Your task to perform on an android device: I will share the event of my Peoria Marathon with my son, Evan Kramer.
Image 0: 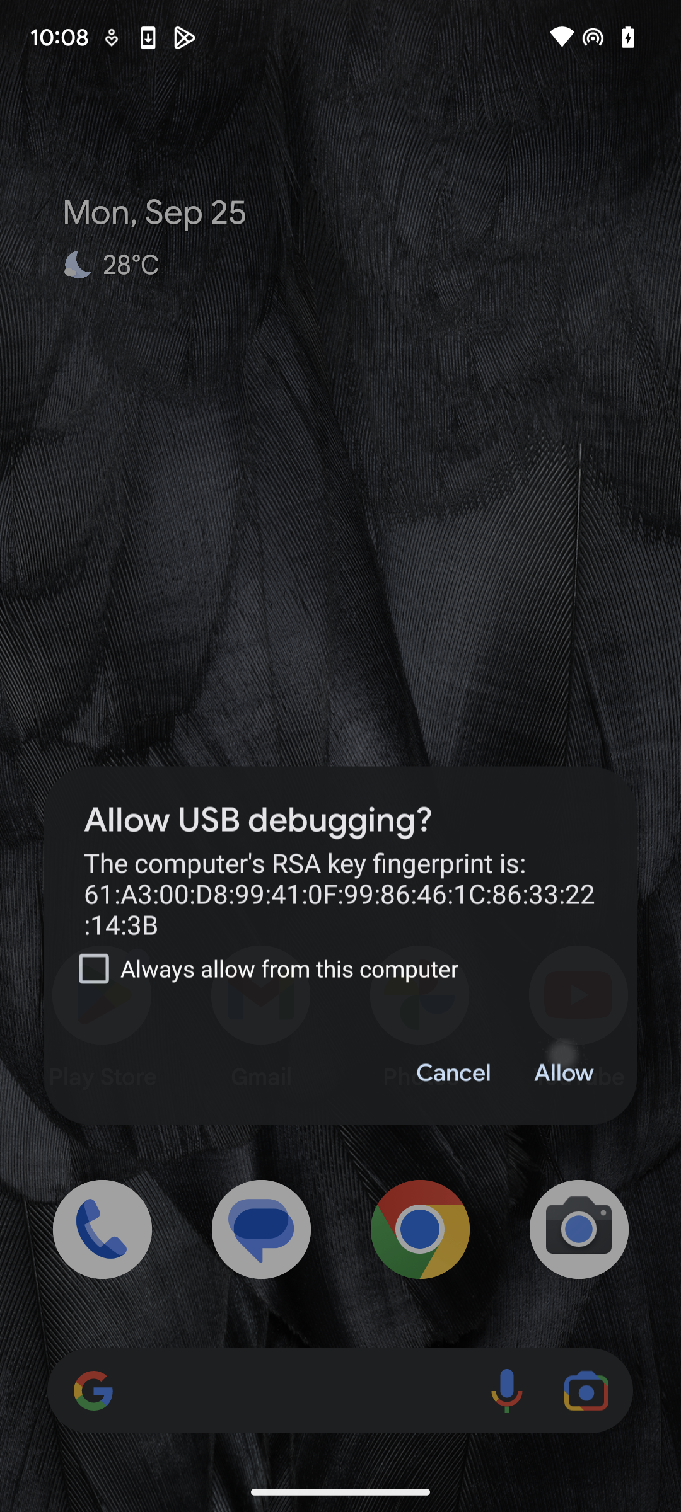
Open Calendar app
Step 0: open app "Calendar"
Image 1: 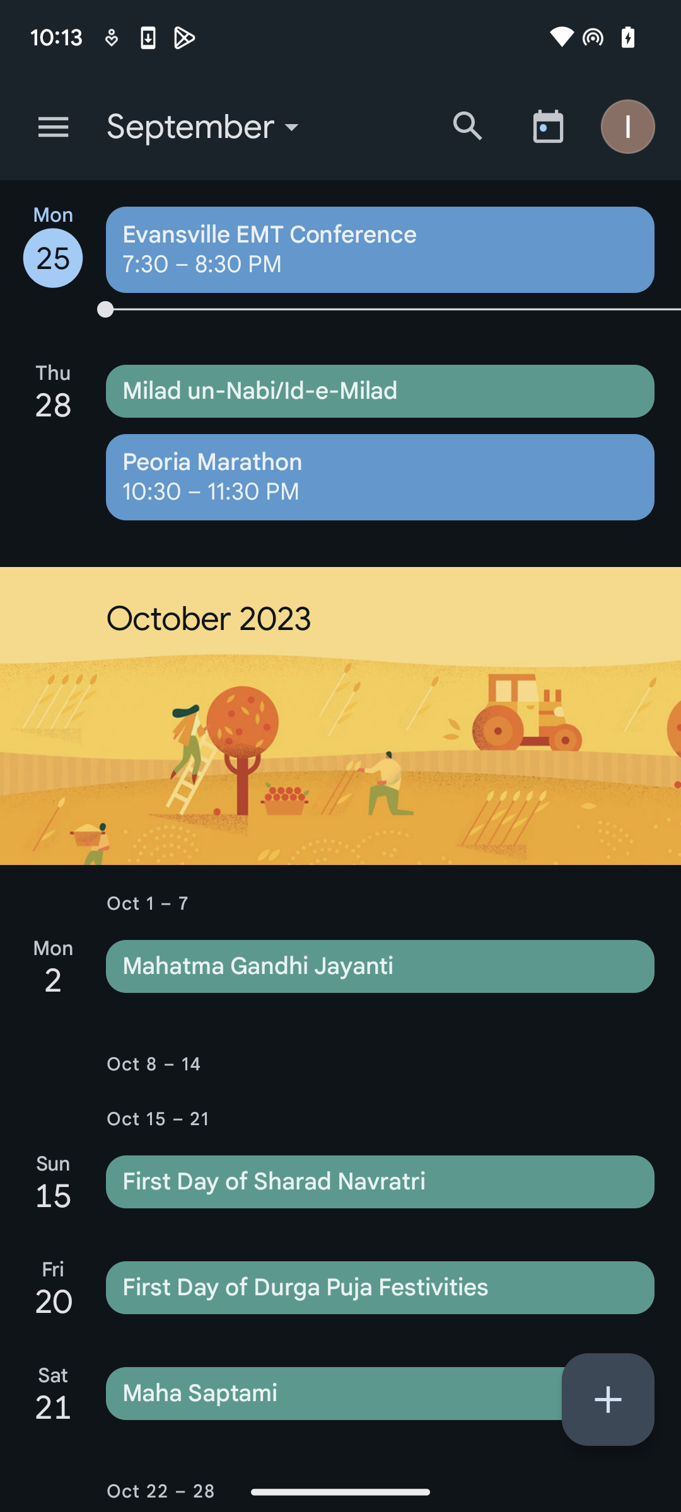
Click on the event Peoria Marathon.
Step 1: click (380, 477)
Image 2: 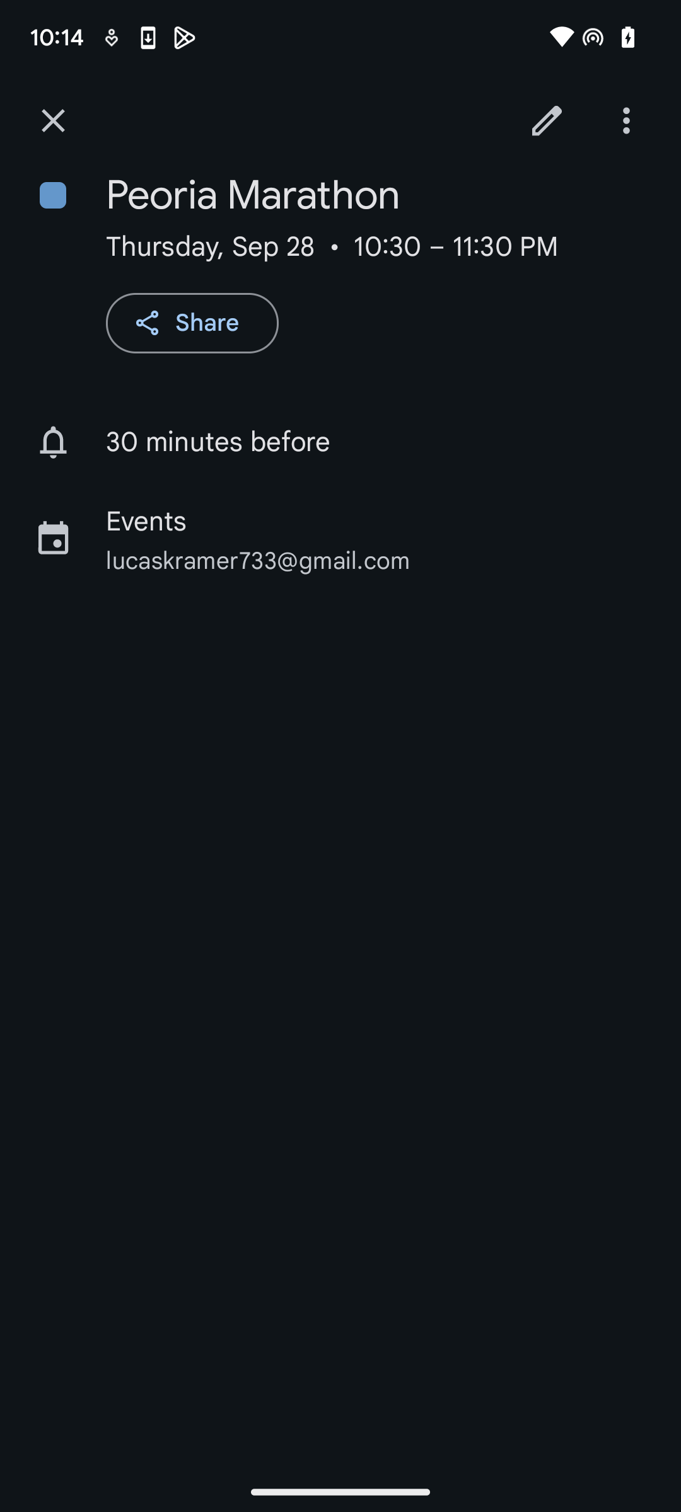
Click on the Share button.
Step 2: click (192, 323)
Image 3: 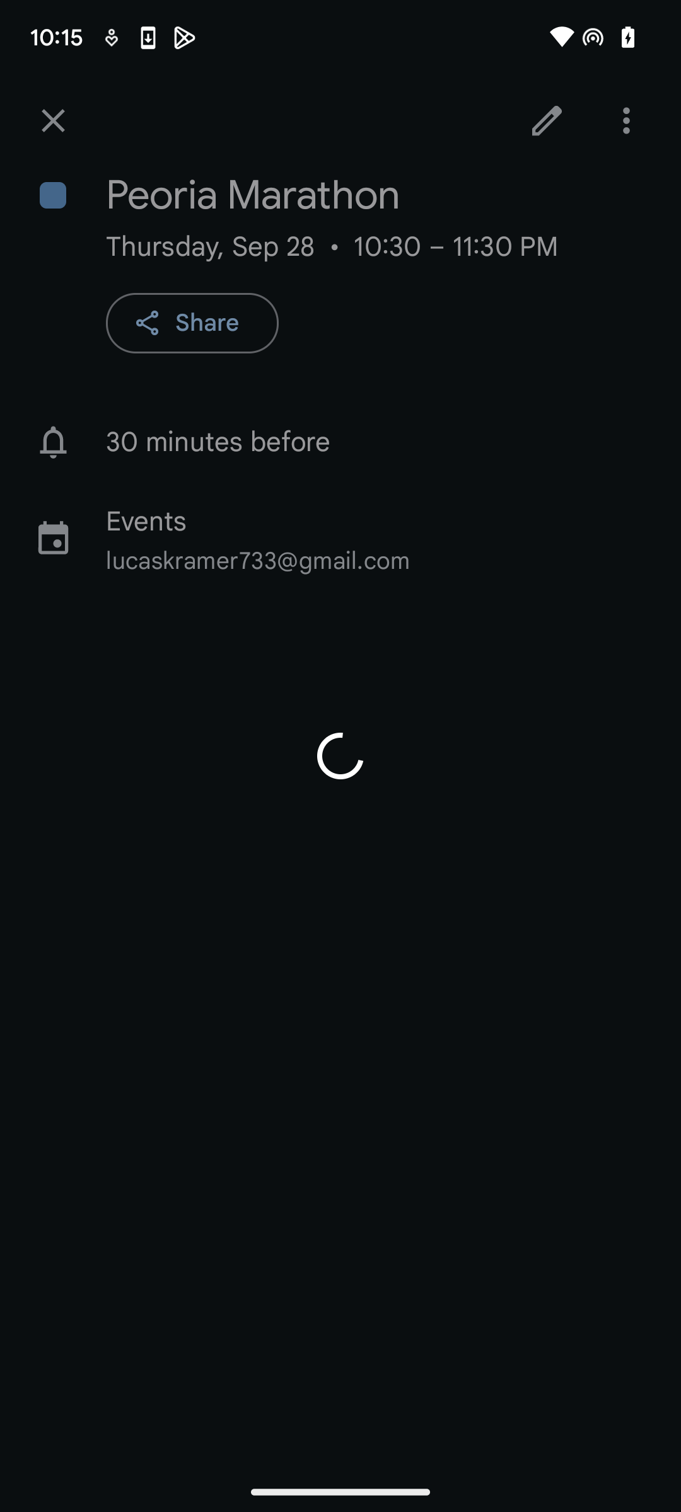
Click on the Share button.
Step 3: click (192, 323)
Image 4: 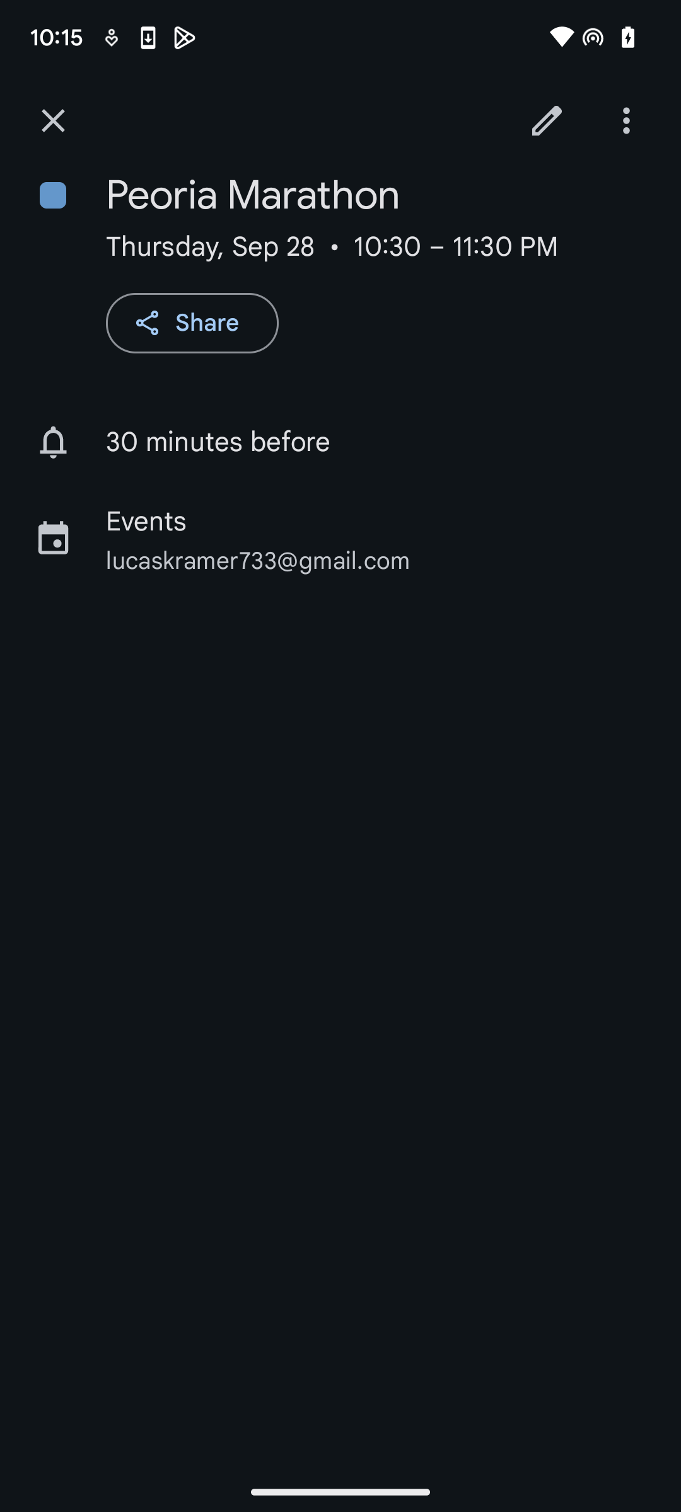
Click on the Share button.
Step 4: click (192, 323)
Image 5: 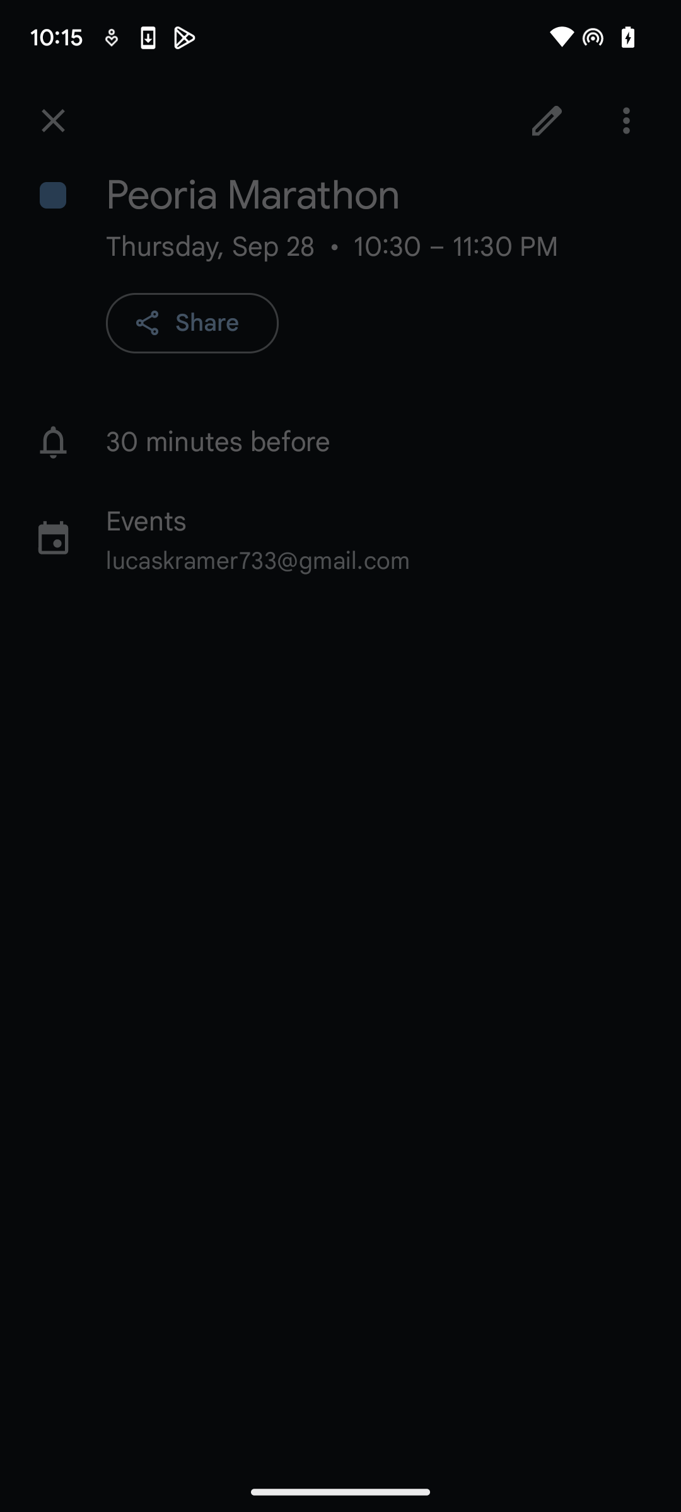
Click on the Share button.
Step 5: wait
Image 6: 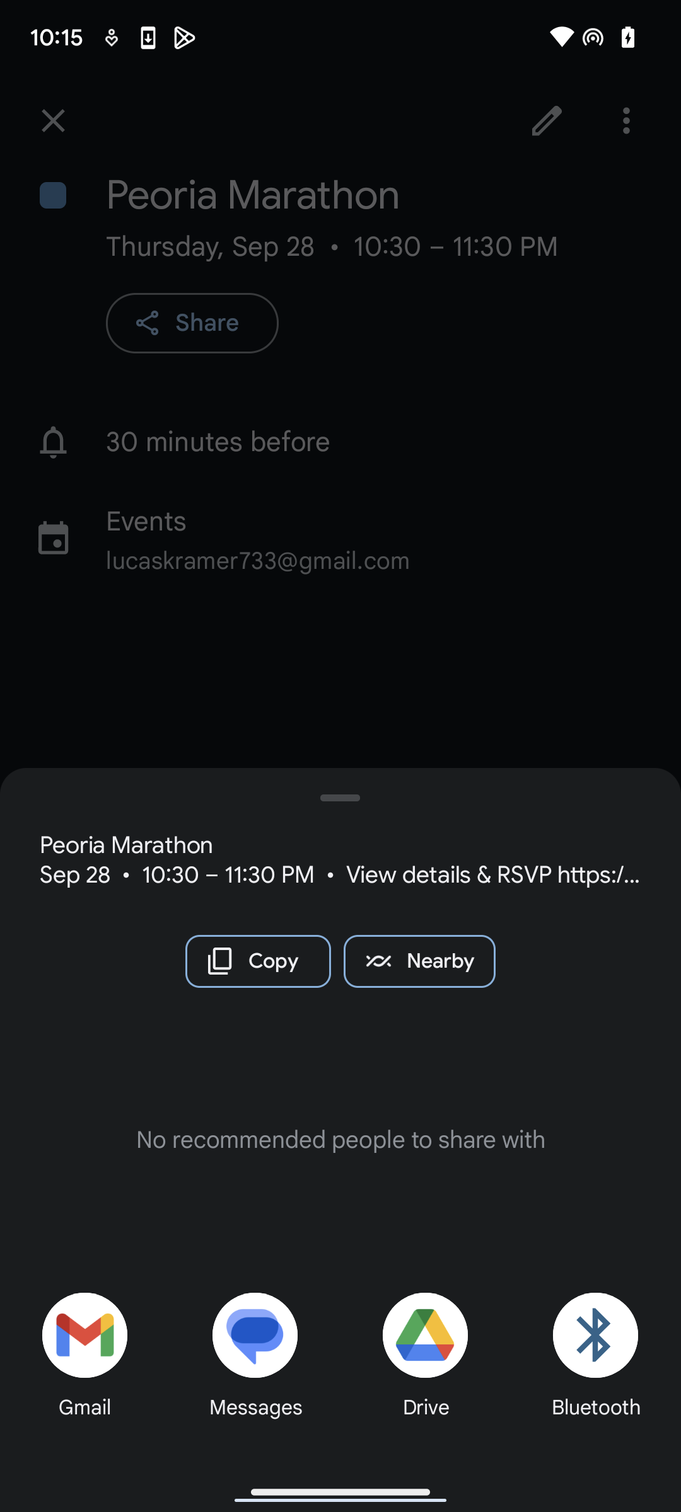
Select Gmail.
Step 6: click (78, 1340)
Image 7: 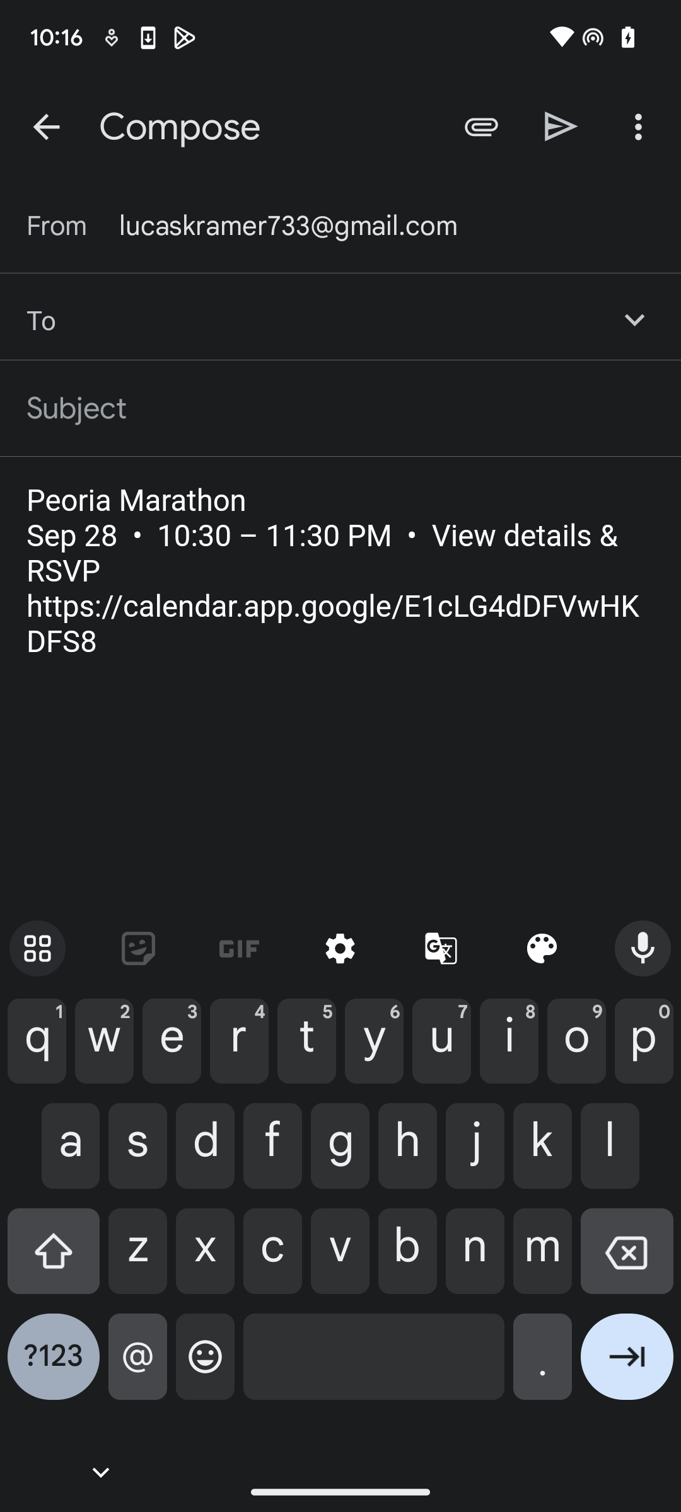
In the To box write evankramer@gmail.com
Step 7: click (339, 319)
Image 8: 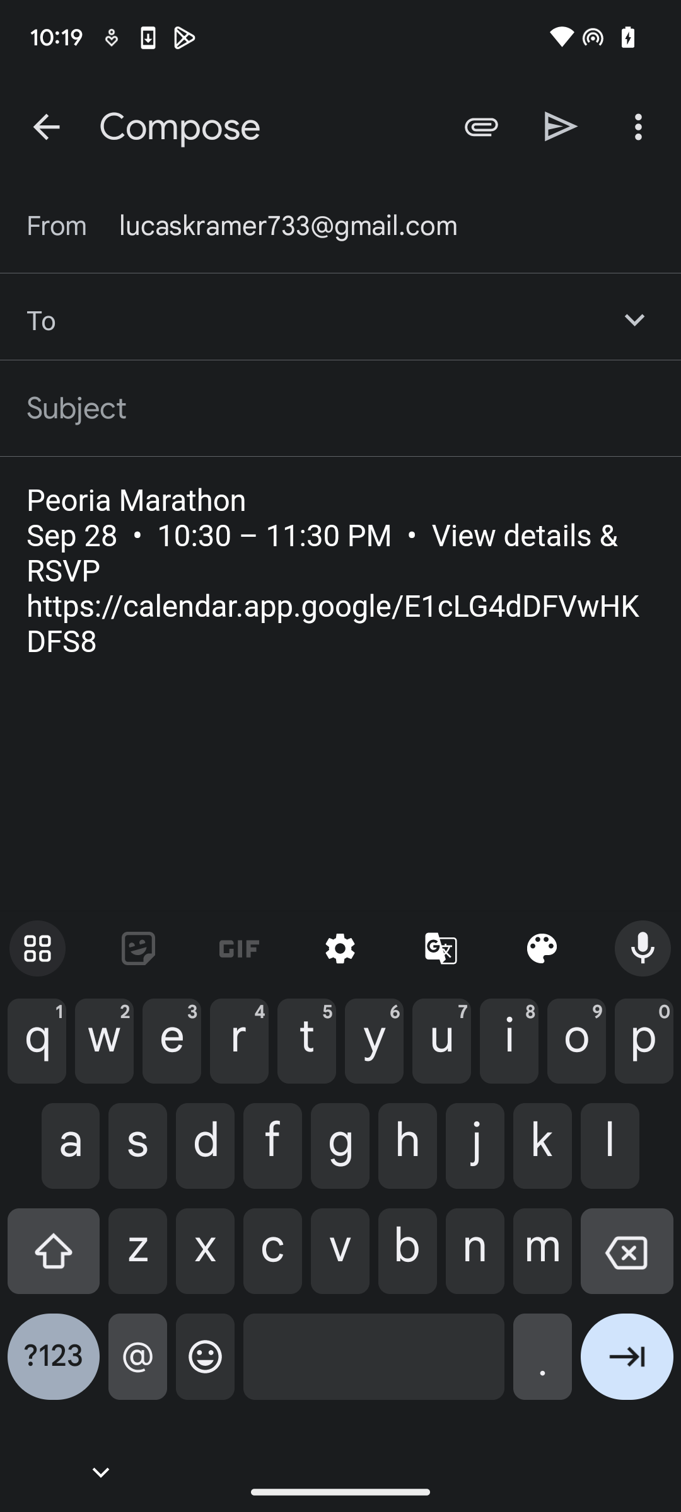
In the To box write evankramer@gmail.com
Step 8: type "evankramer@gmail.com"
Image 9: 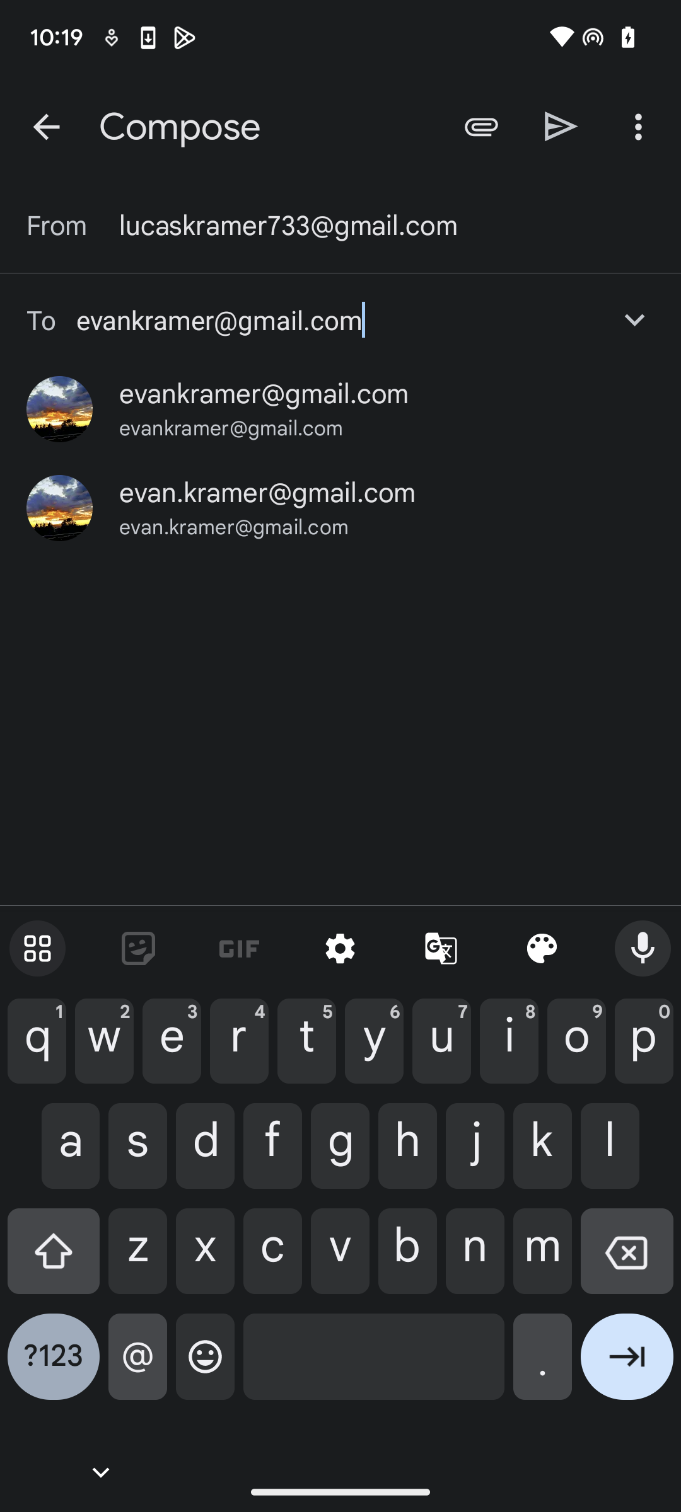
Click on the first option.
Step 9: click (264, 394)
Image 10: 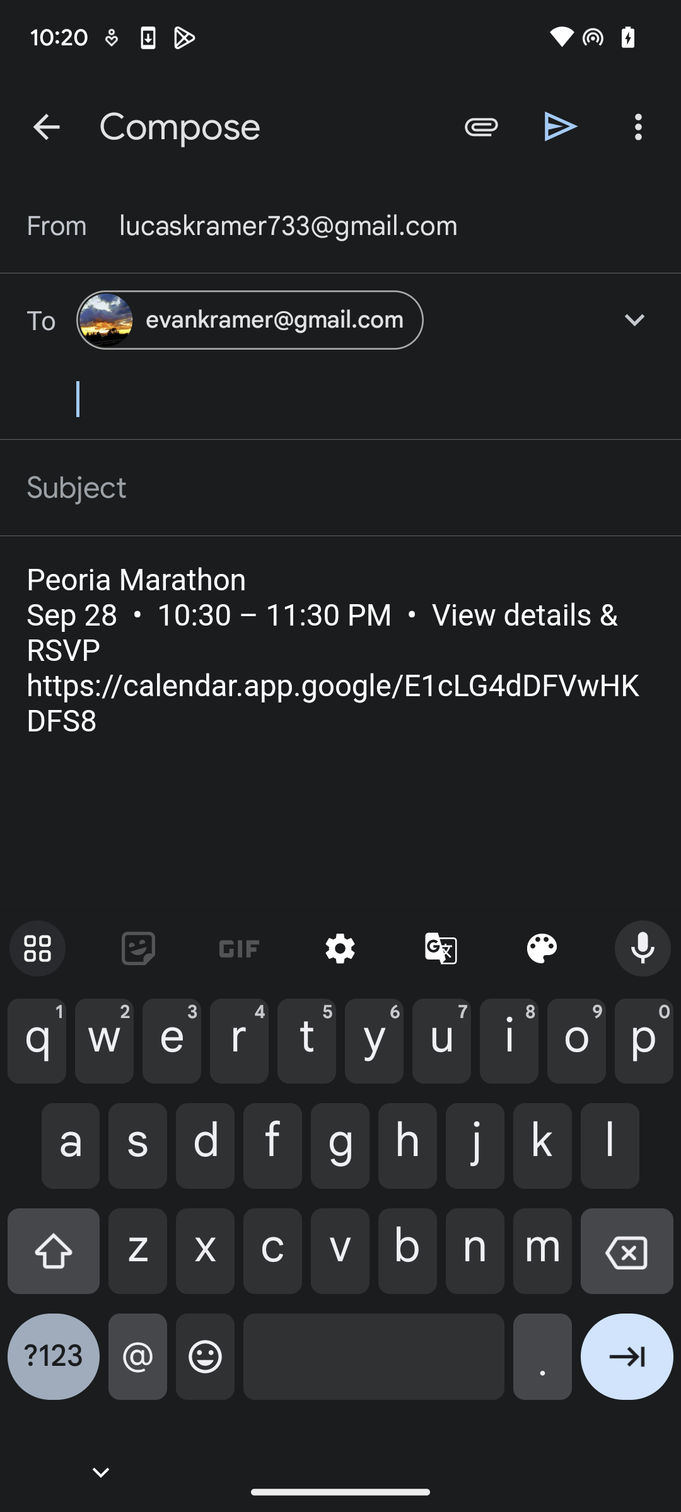
Click on the arrow button in the top right hand.
Step 10: click (561, 127)